Your task to perform on an android device: I've been looking for an Impact drill by Bosch brand for a few days, so I'm going to check on the Top-Most Hardware app.
Image 0: 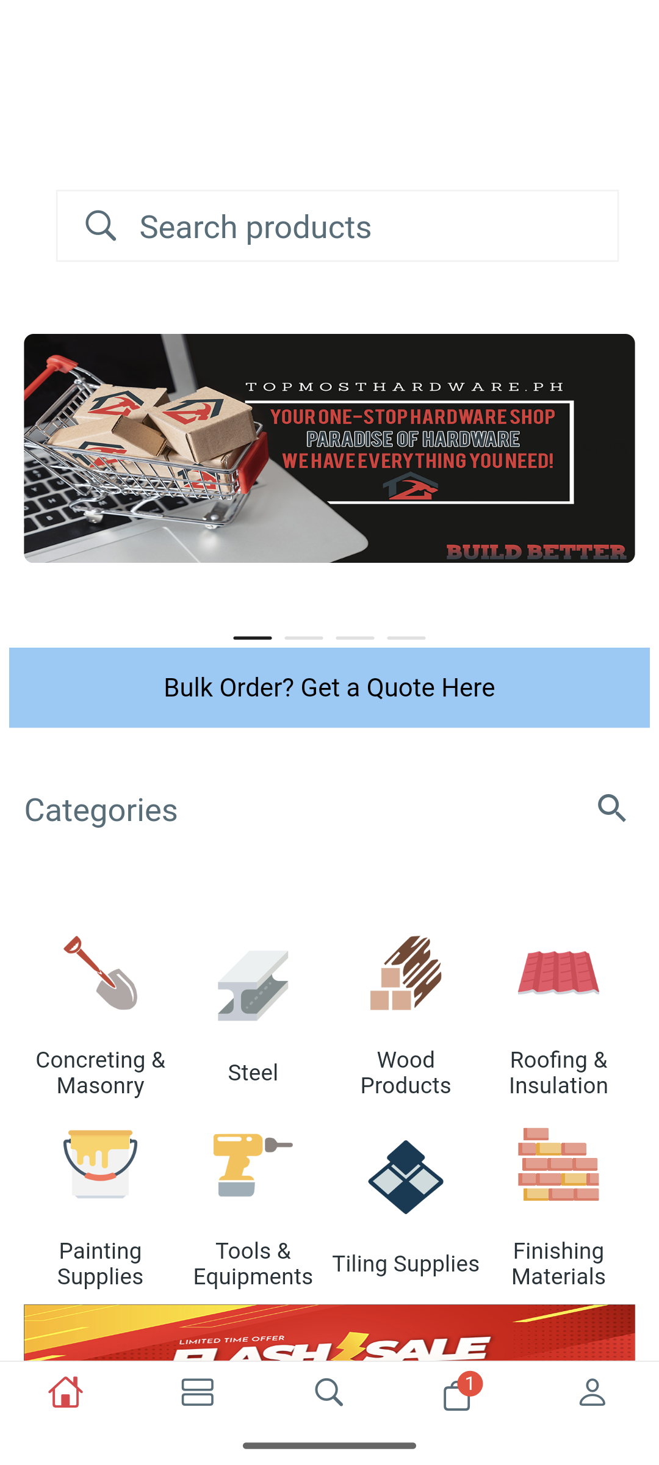
Click on the search bar
Step 0: click (329, 226)
Image 1: 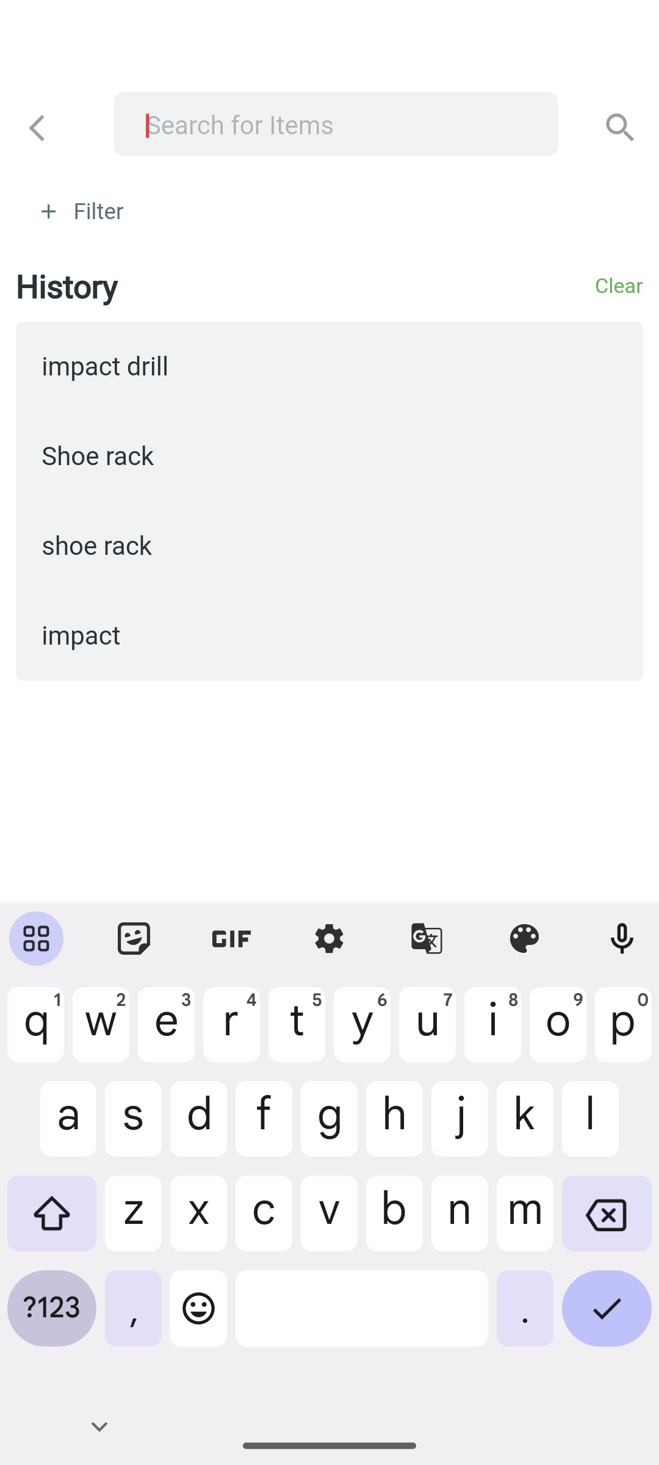
Search for Impact drill
Step 1: type "Impact drill"
Image 2: 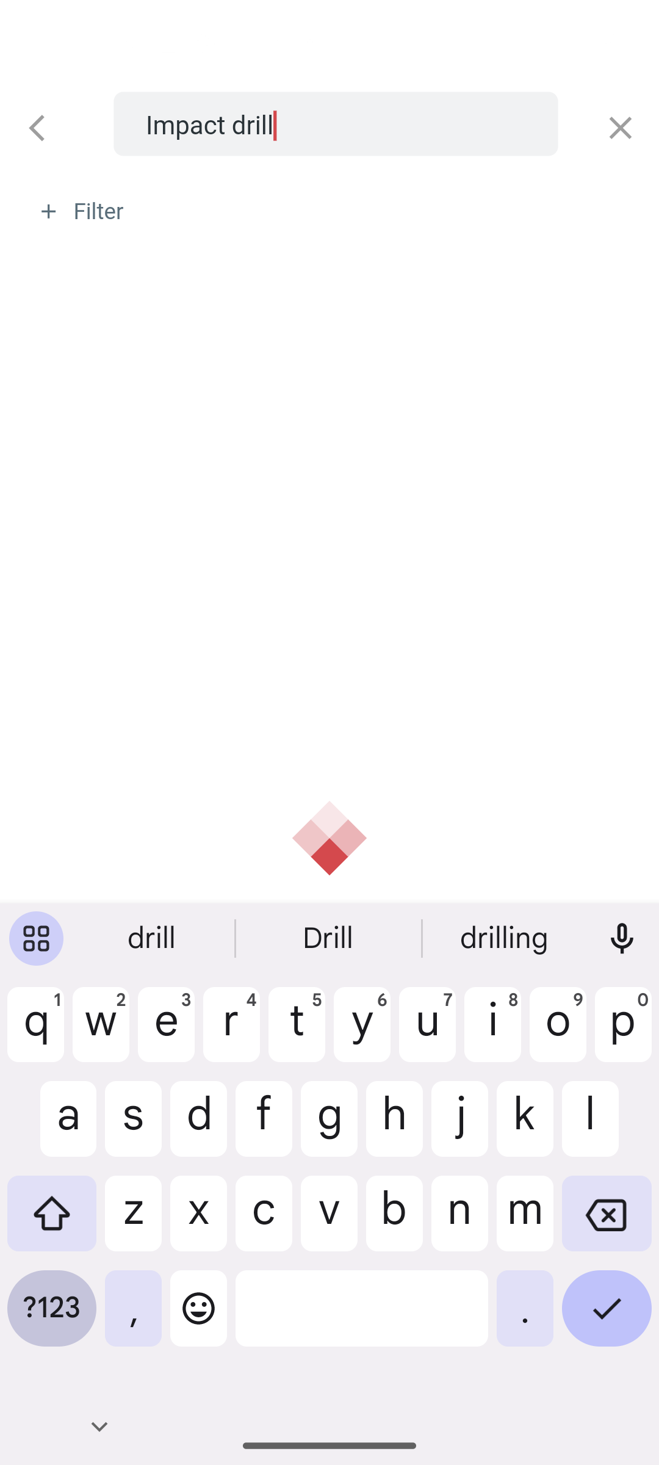
Search for Impact drill
Step 2: wait
Image 3: 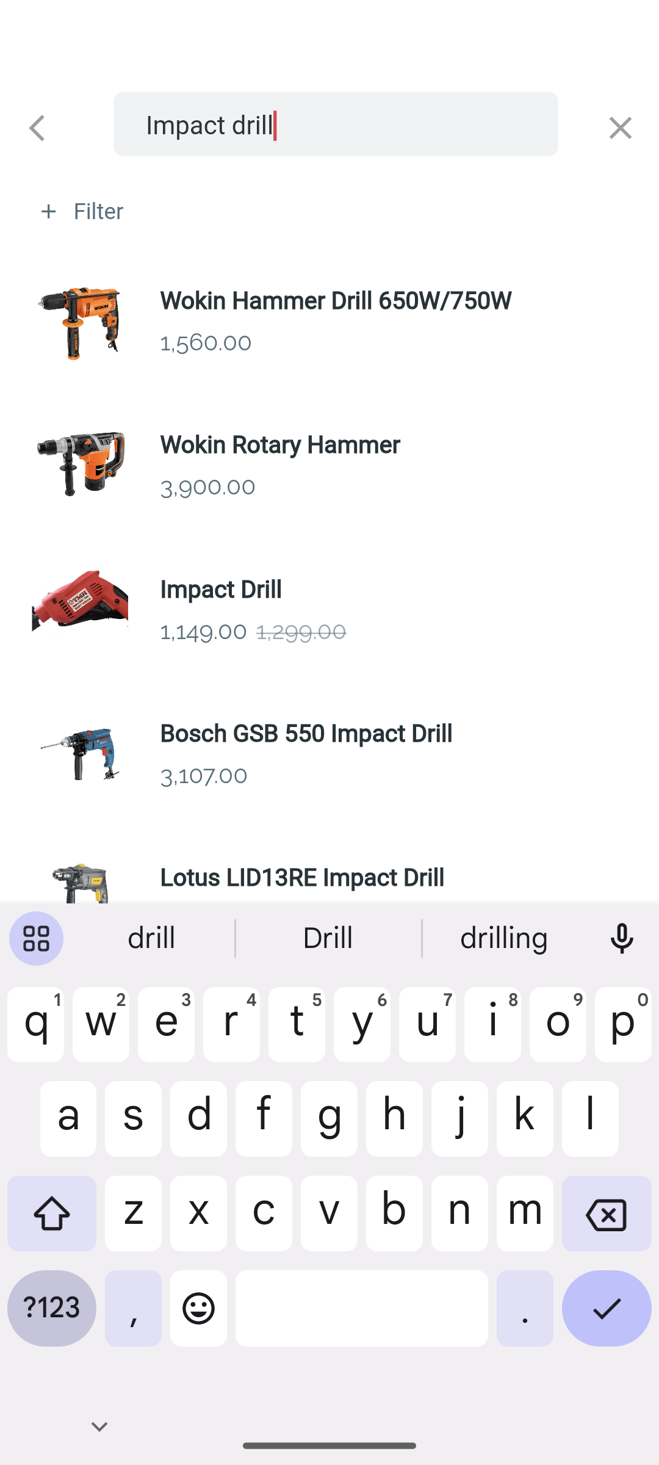
Click on the filter option
Step 3: click (81, 211)
Image 4: 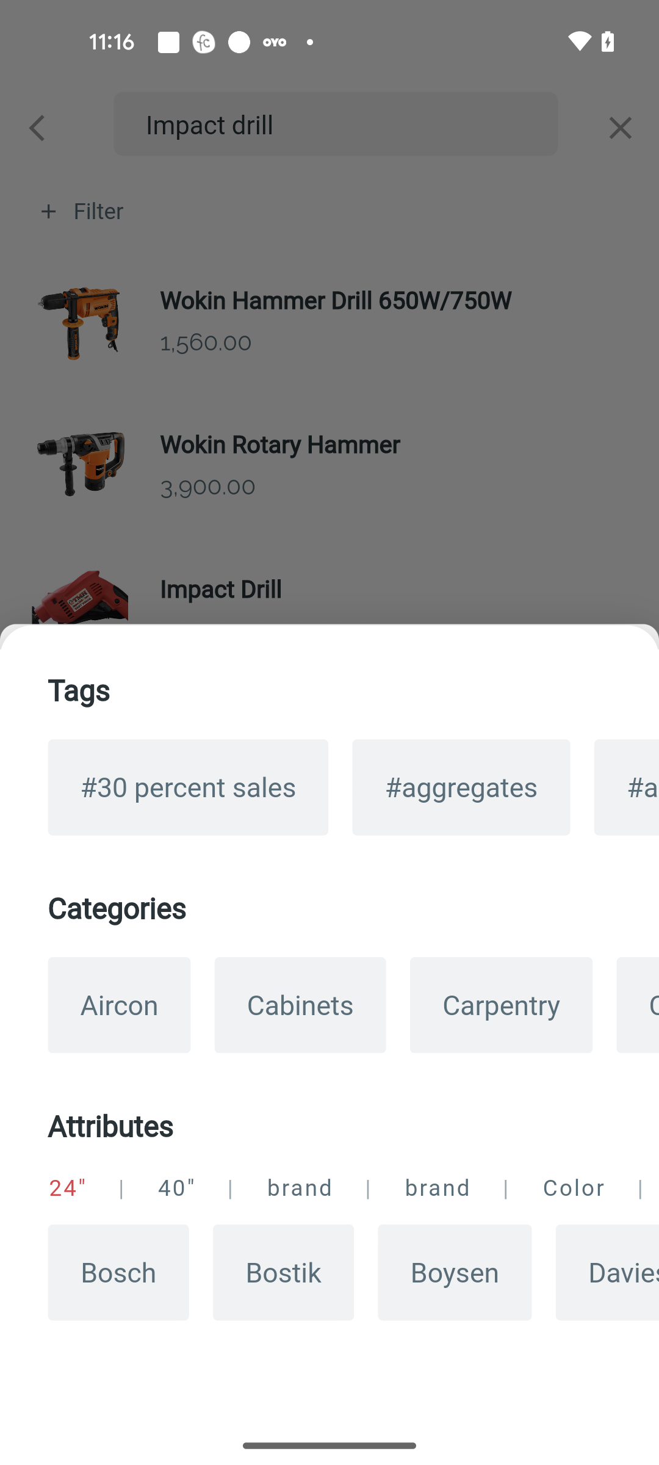
Select the Bosch brand
Step 4: click (131, 1272)
Image 5: 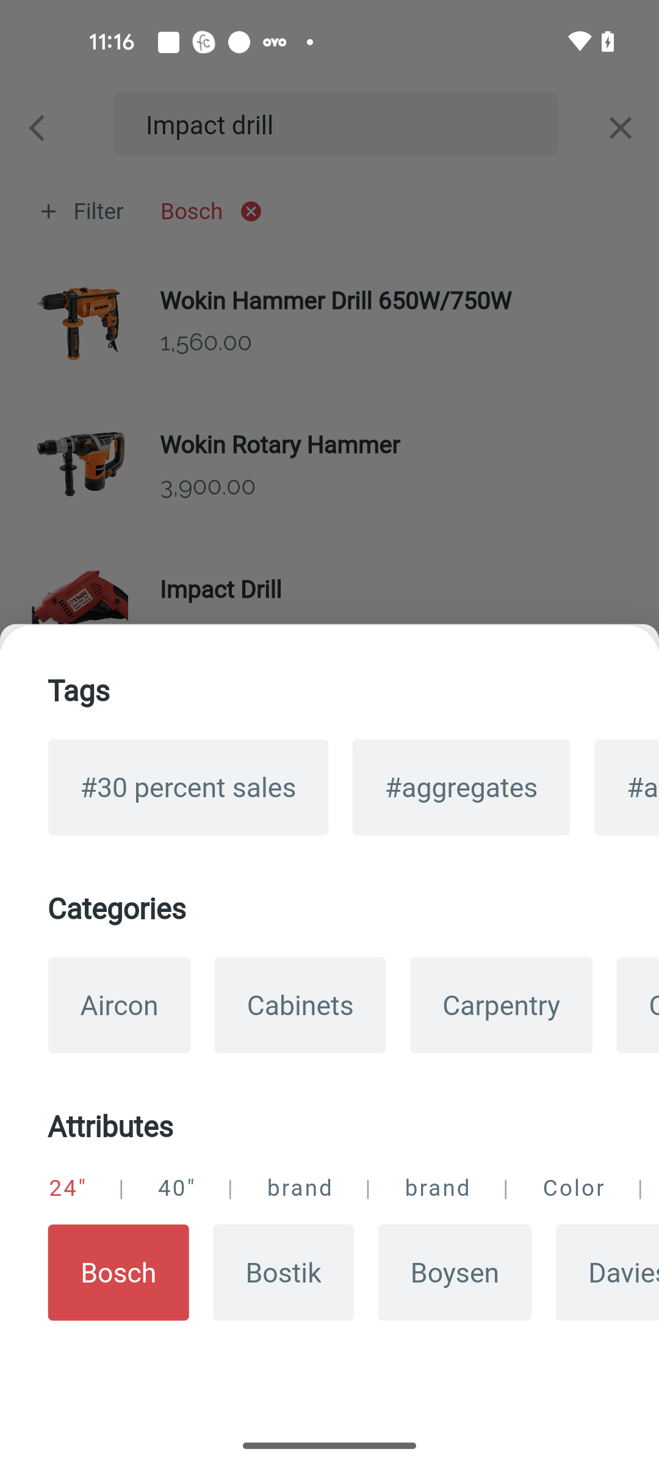
Swipe down the filters
Step 5: scroll up
Image 6: 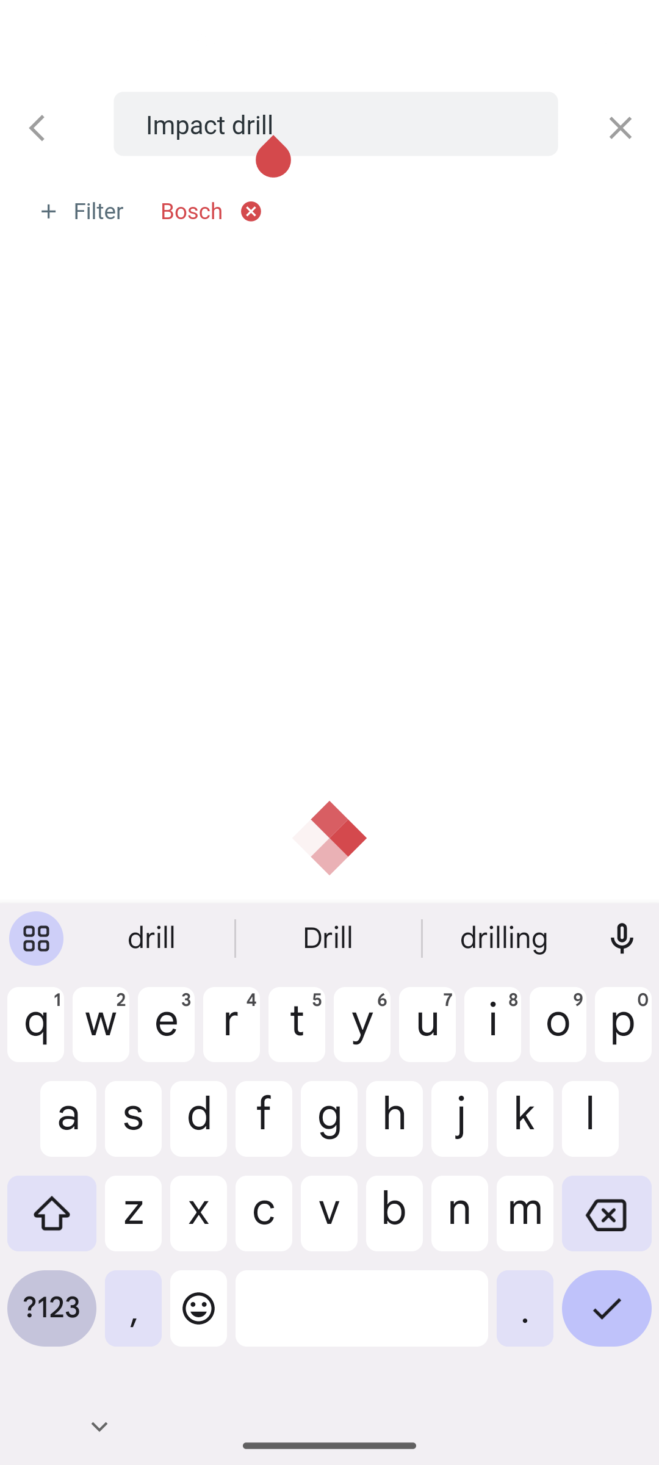
Swipe down the filters
Step 6: wait